Your task to perform on an android device: Delete the grocery list note to free up space and create a new note of things to buy in the future.
Image 0: 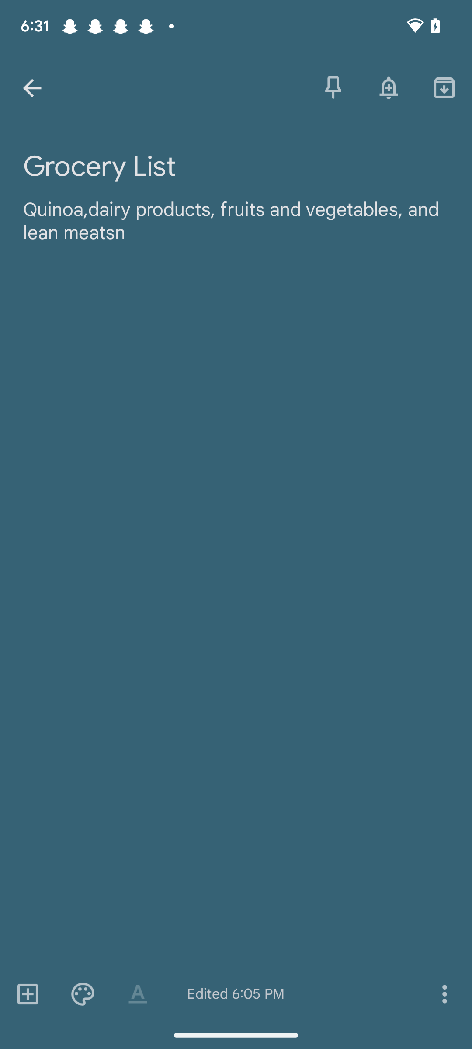
Click on the ellipsis icon at the bottom right corner of the screen.
Step 0: click (444, 993)
Image 1: 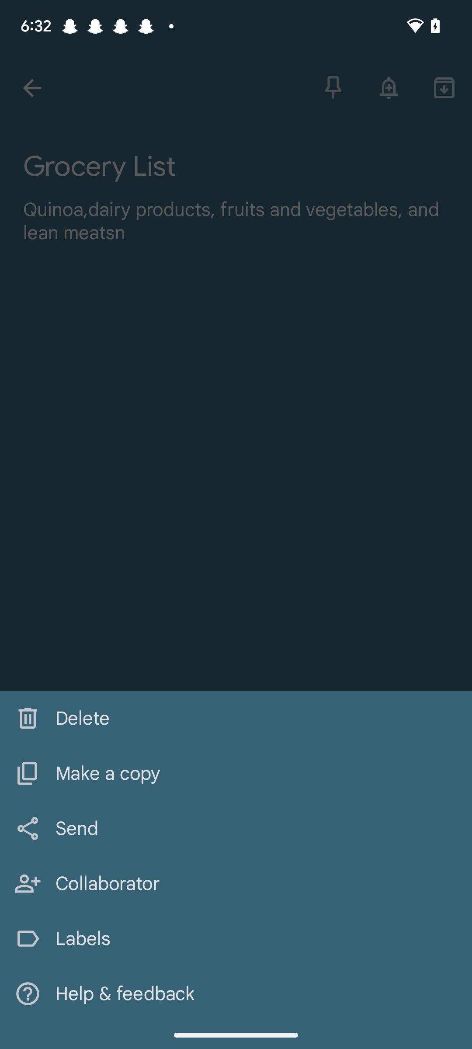
Click on Delete on the left side of the screen.
Step 1: click (46, 722)